Your task to perform on an android device: In the Shopclues app, look for the Shoes with the Rubber sole.
Image 0: 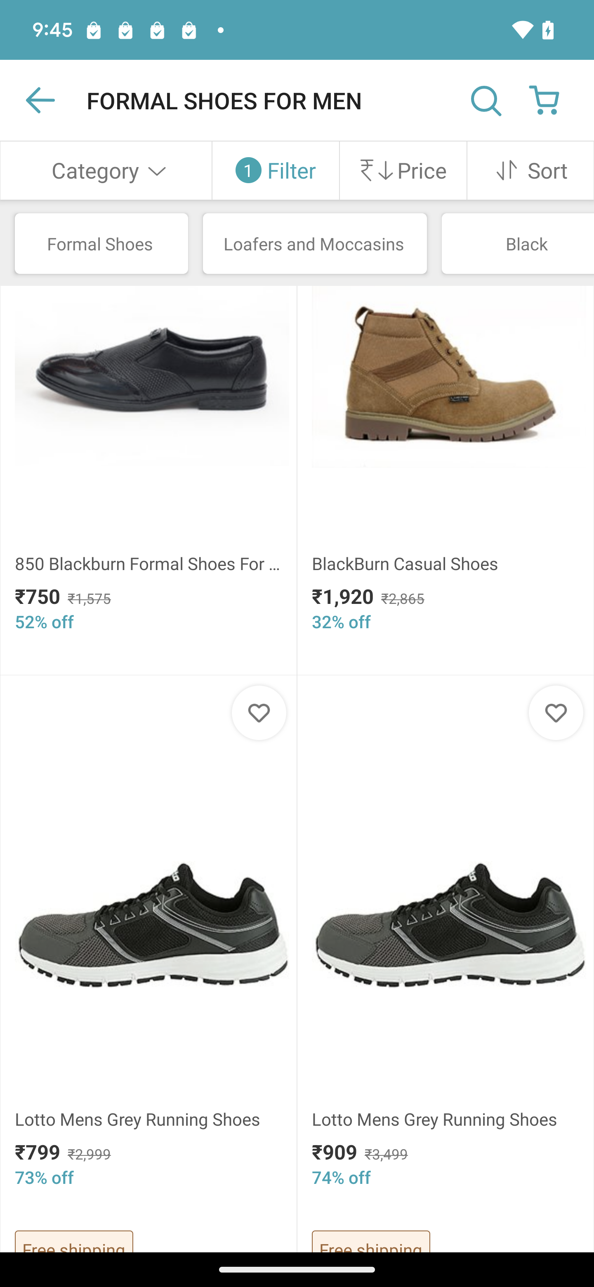
Click on the filter icon 
Step 0: click (291, 170)
Image 1: 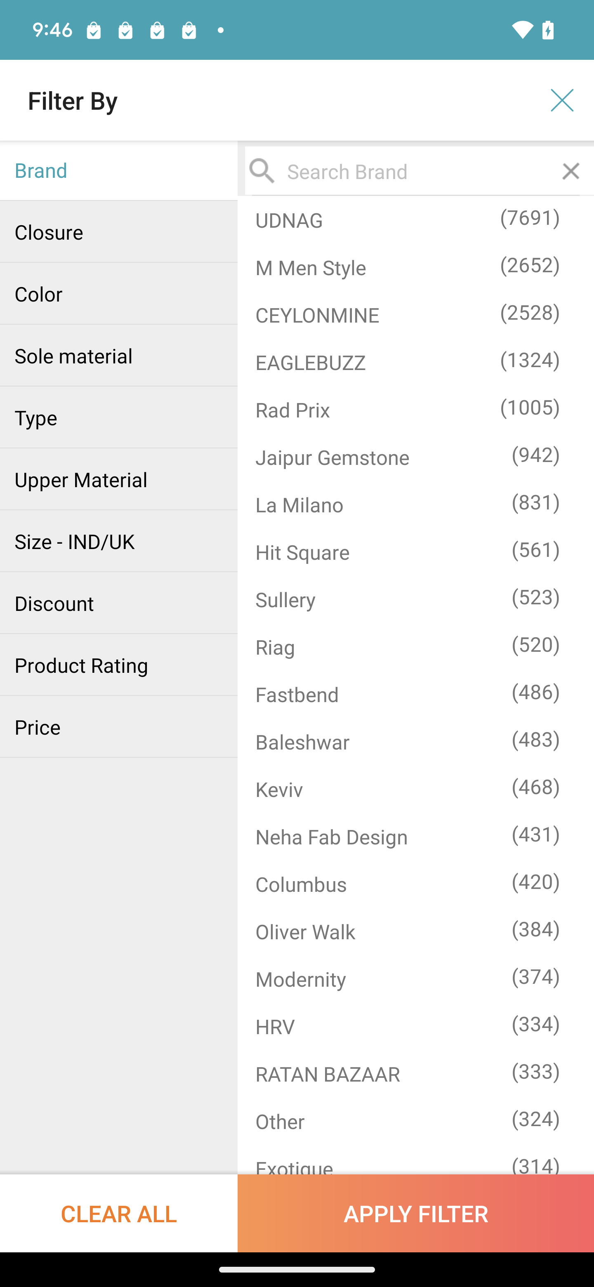
Click on the sole material
Step 1: click (119, 355)
Image 2: 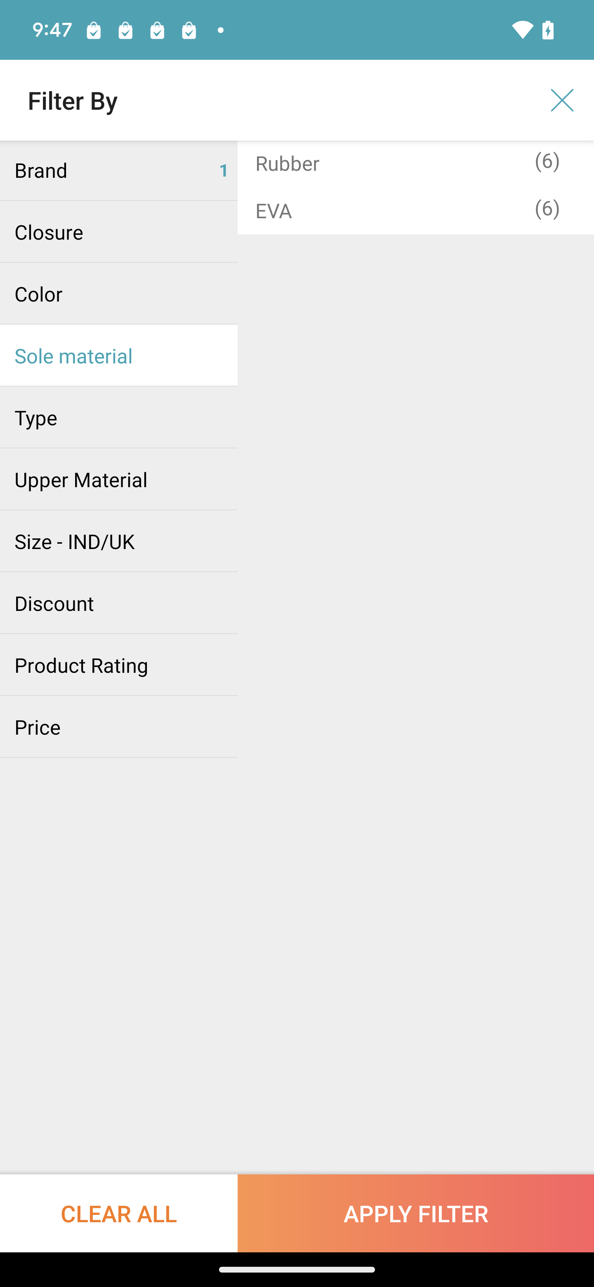
Click on the rubber
Step 2: click (328, 162)
Image 3: 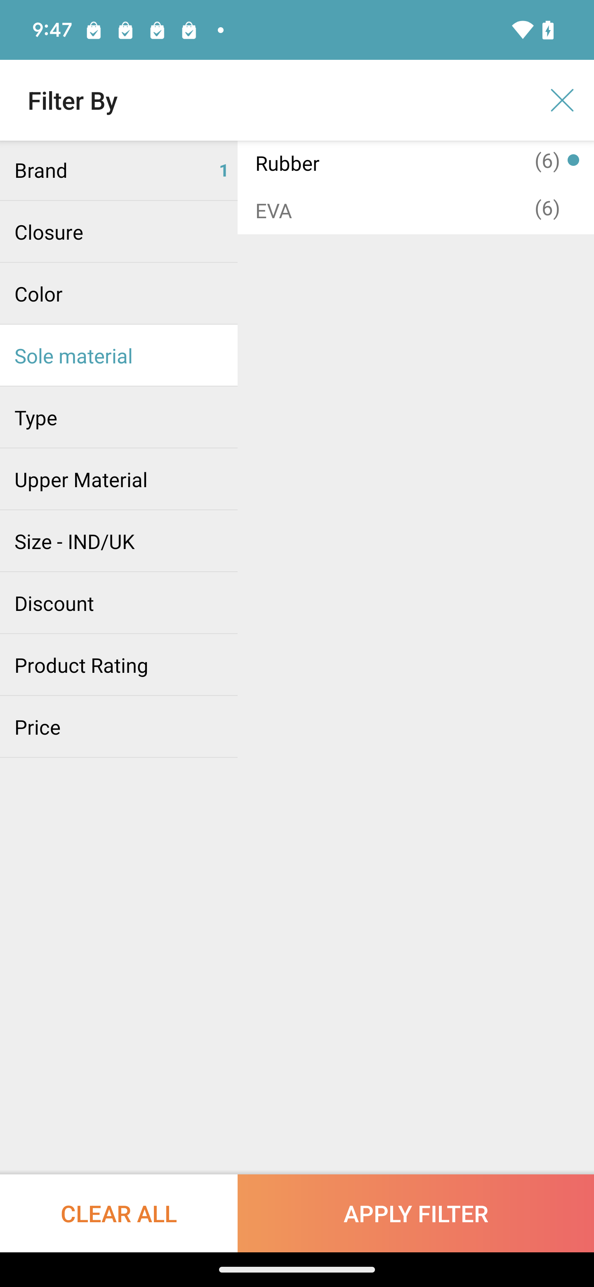
Click on the apply filter
Step 3: click (416, 1213)